Your task to perform on an android device: Download the file name plants from Google 
Image 0: 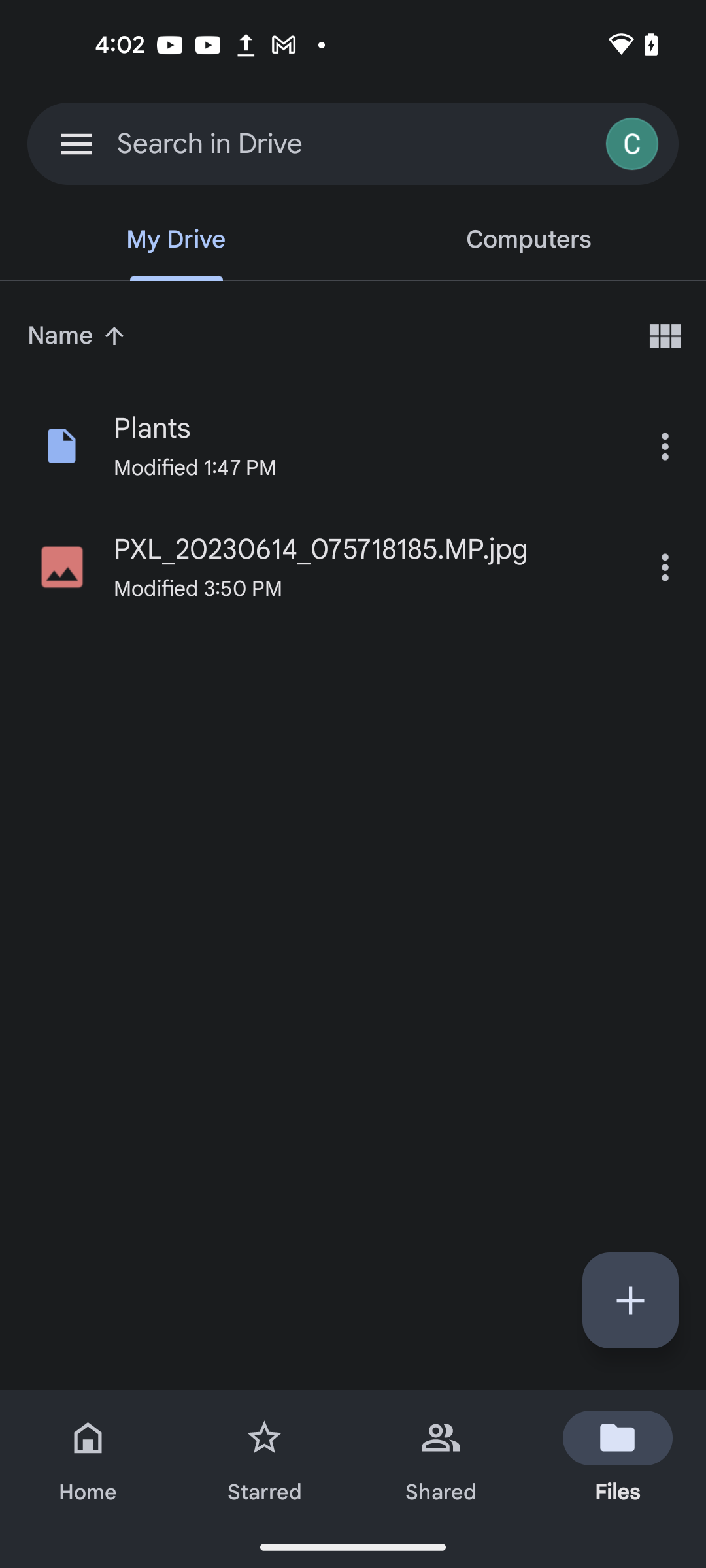
click on the three dots of file name plants
Step 0: click (664, 446)